Your task to perform on an android device: I would like to browse my favorite genre of prose books.
Image 0: 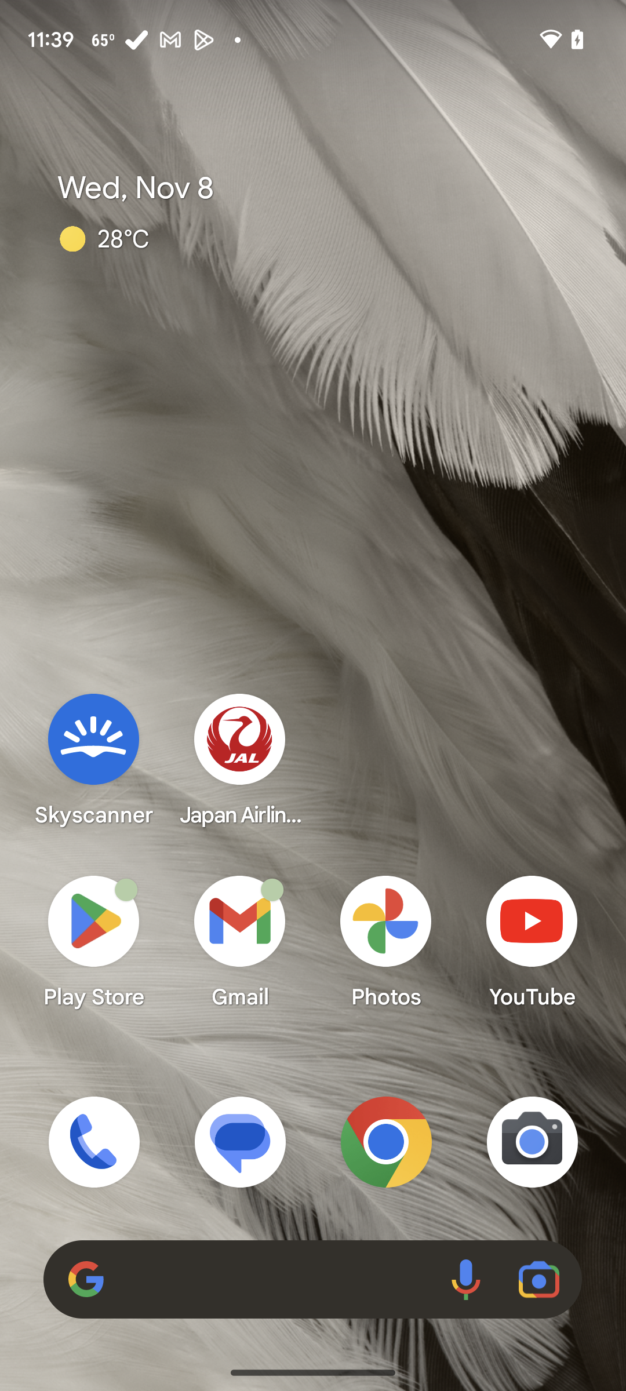
Open Amazon app
Step 0: open app "Amazon"
Image 1: 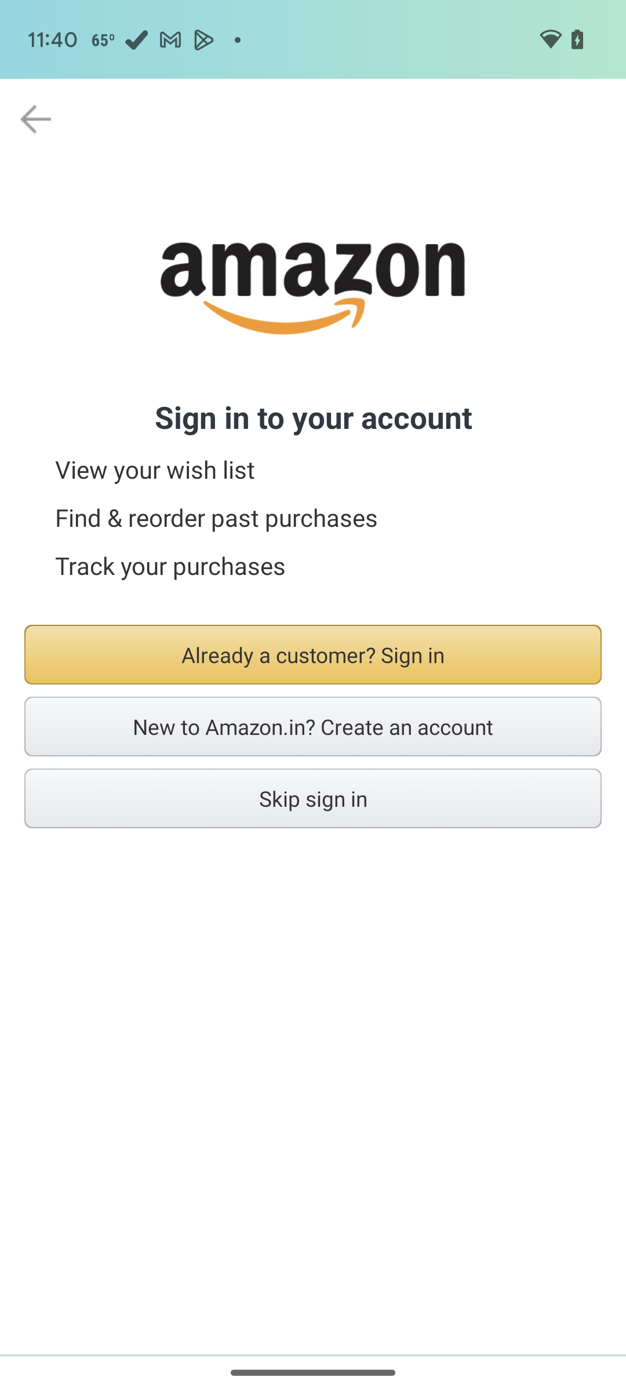
Click on Skip sign in
Step 1: click (313, 798)
Image 2: 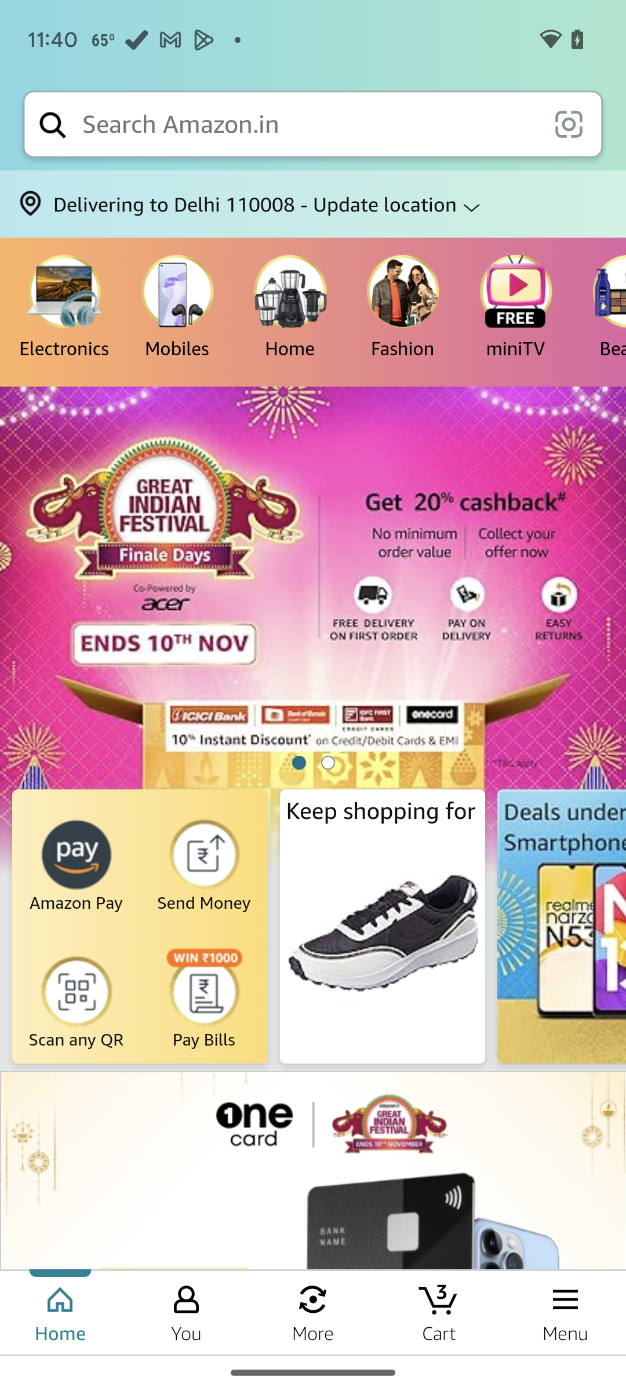
Click on the search box
Step 2: click (308, 124)
Image 3: 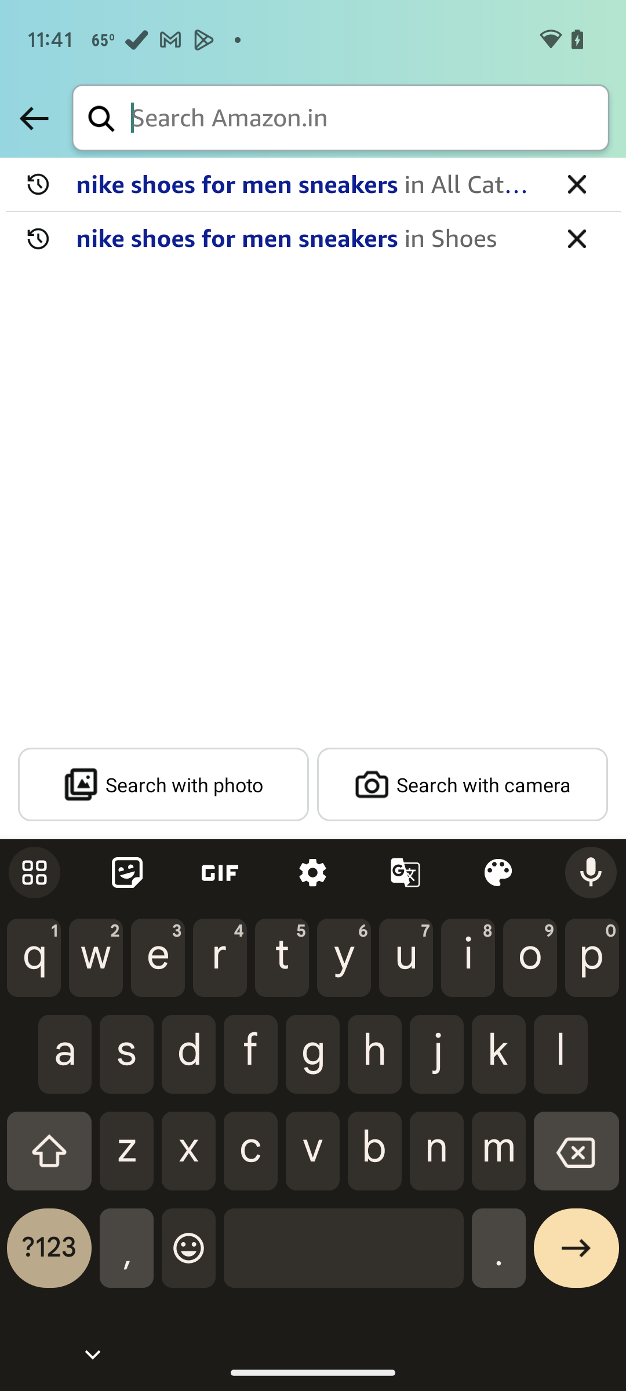
Type Prose books
Step 3: type "Prose books"
Image 4: 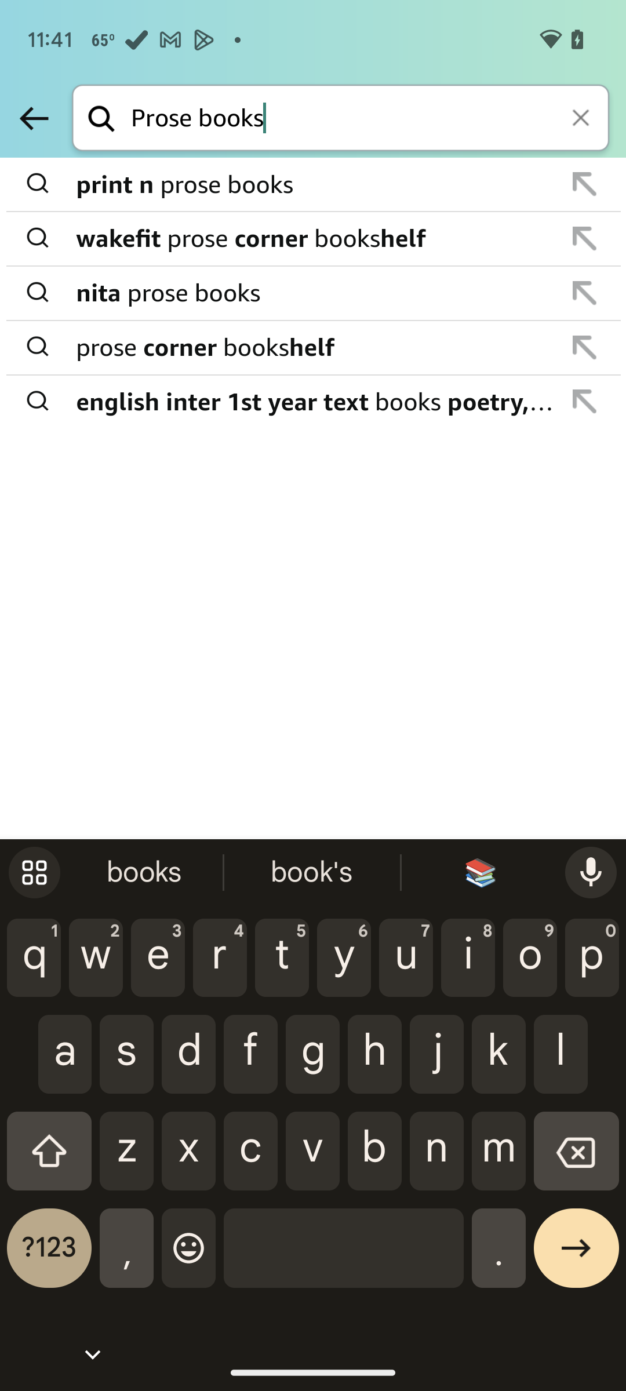
Click on the next option
Step 4: click (576, 1257)
Image 5: 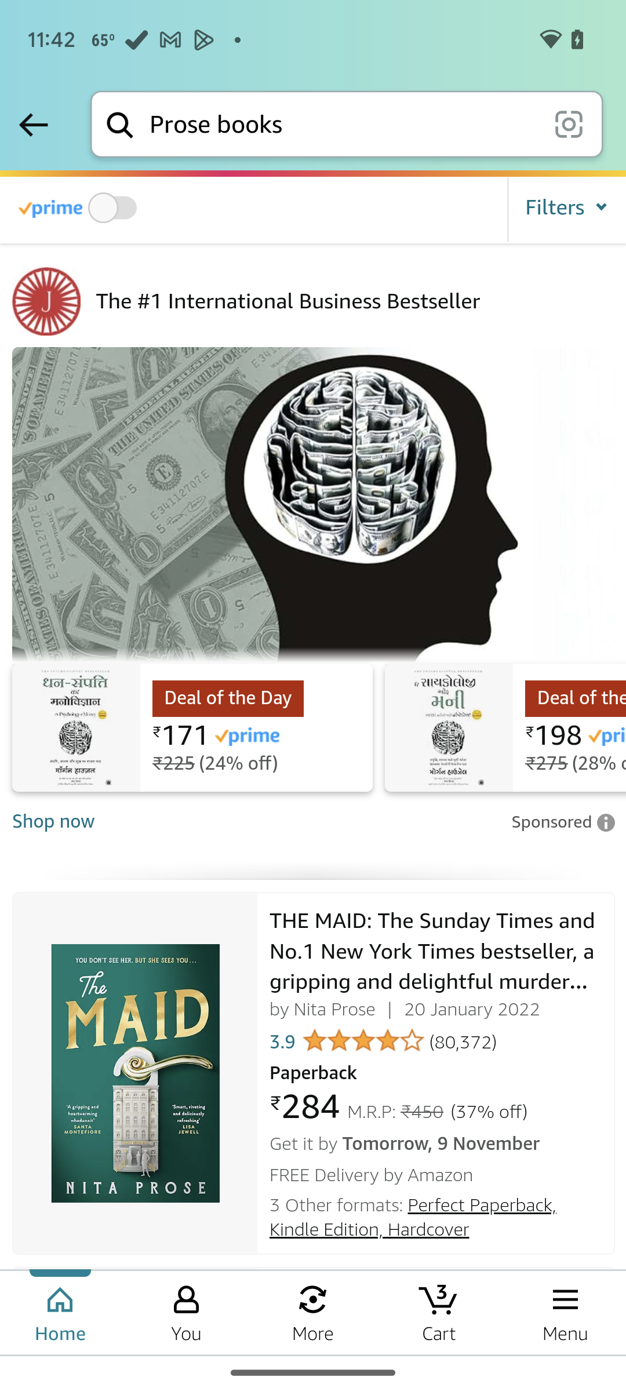
Swipe up to view books
Step 5: scroll down